Your task to perform on an android device: Open the Outlook App, Delete an event titled as Meeting with Leads, QAs and Manager on August 9, 2023, from 2:30 p.m. to 3:00 p.m.
Image 0: 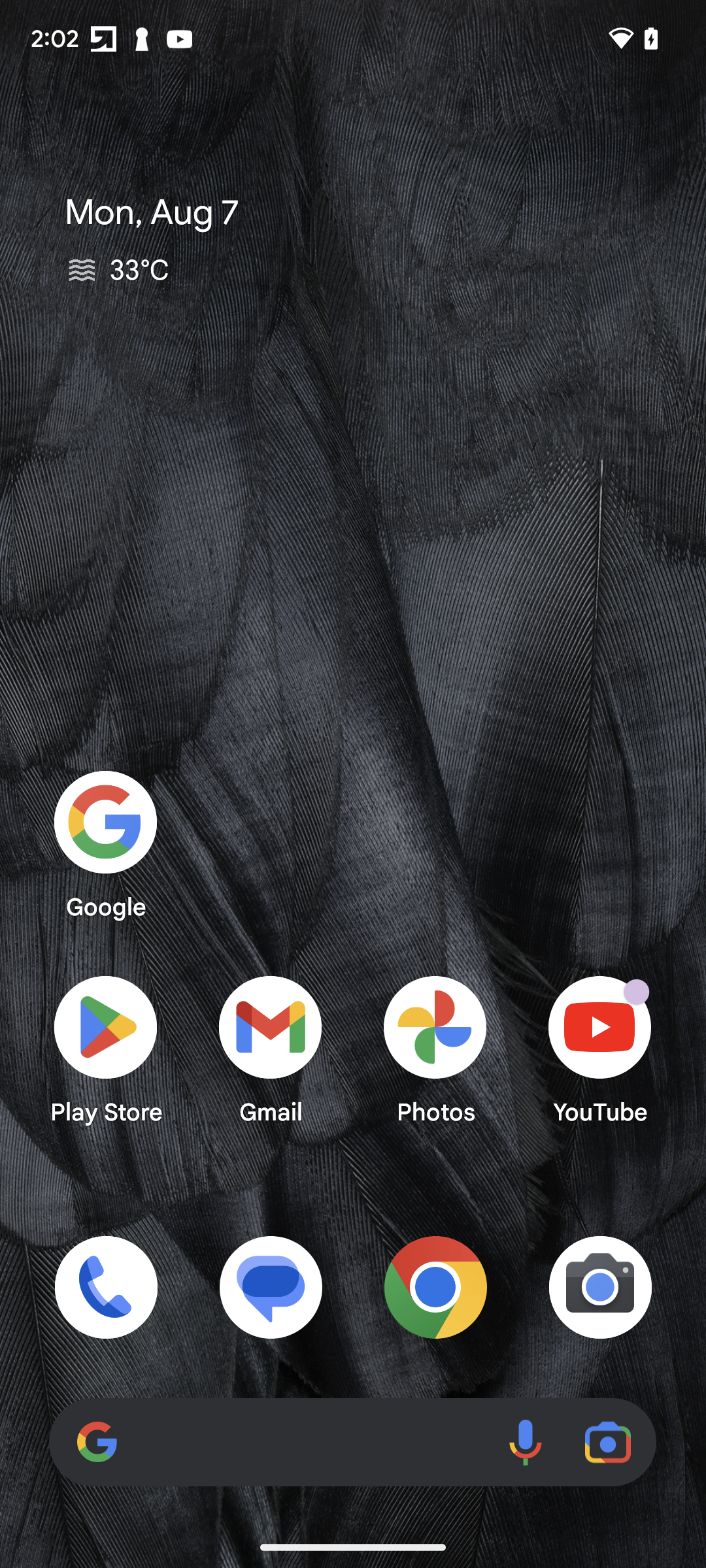
Open the Outlook App
Step 0: open app "Outlook"
Image 1: 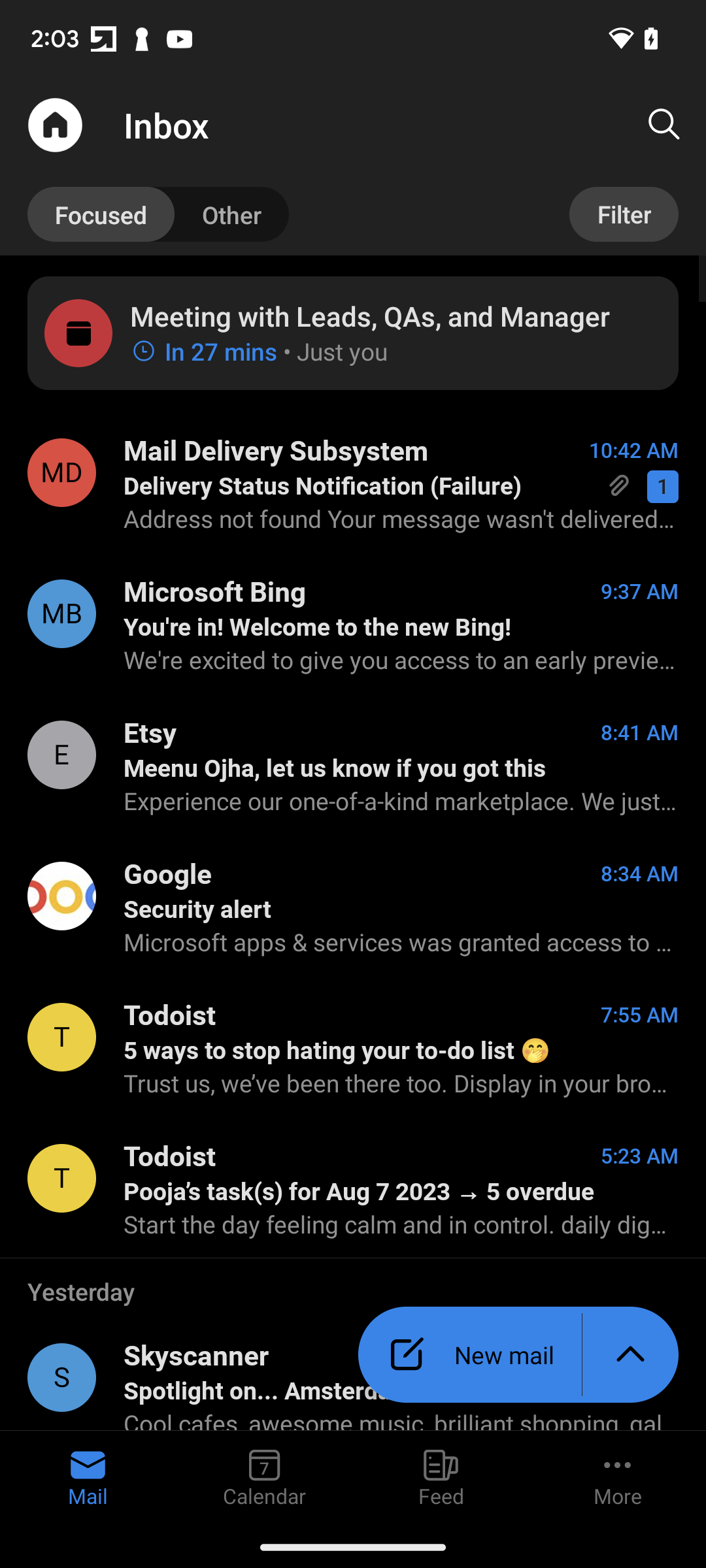
Click on the Calendar Icon 
Step 1: click (265, 1478)
Image 3: 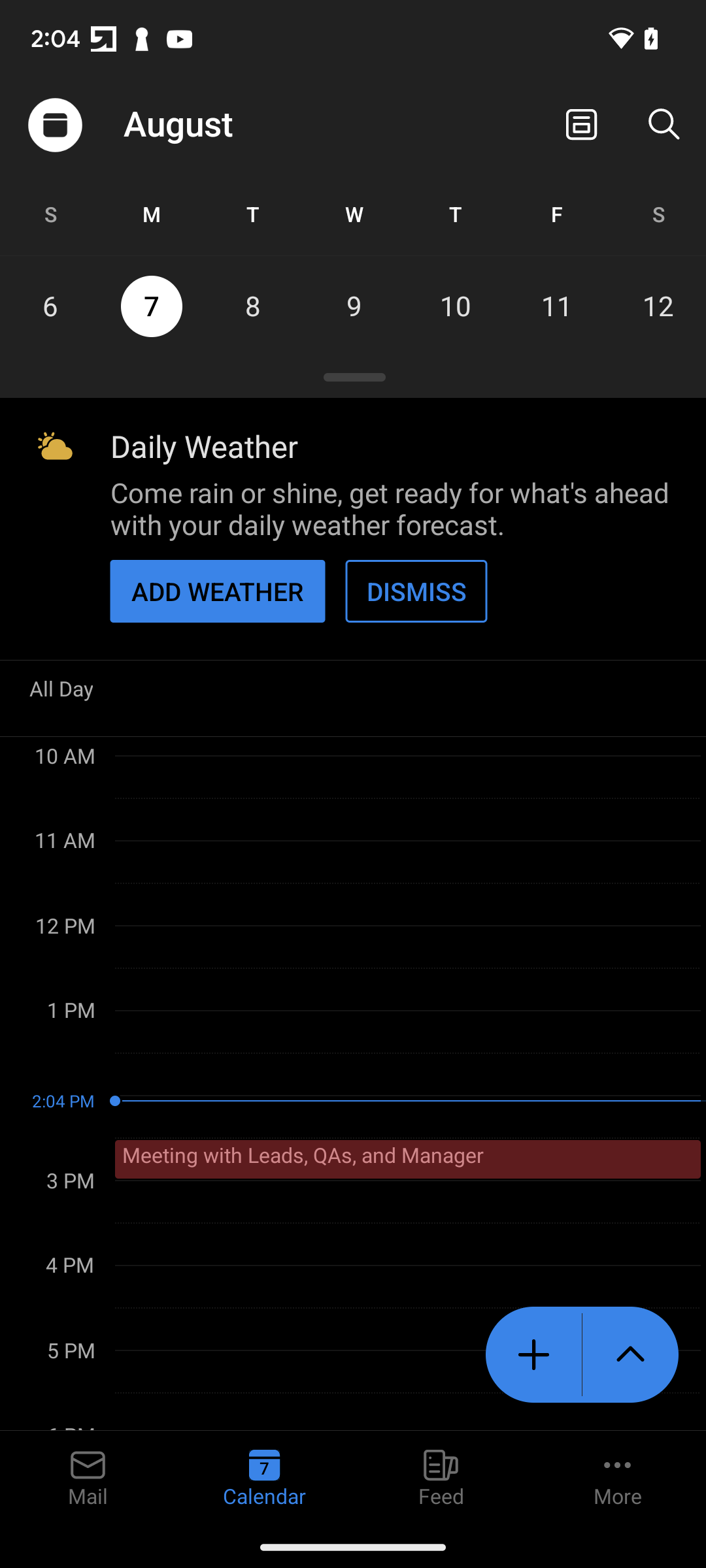
Click on the Meeting with Leads, QAs and Manager on August 9, 2023, from 2:30 p.m. to 3:00 p.m.
Step 3: click (303, 1156)
Image 4: 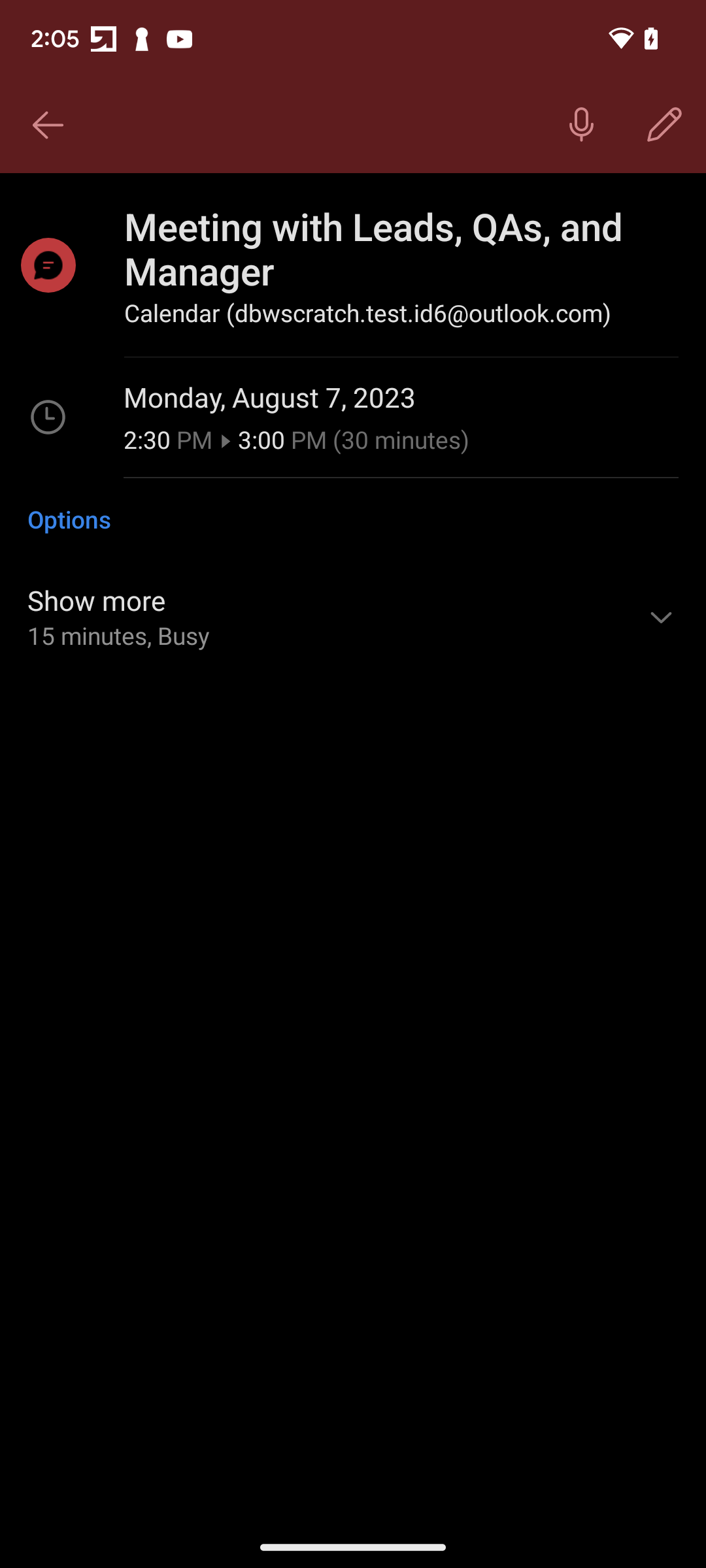
Click on the First Option 
Step 4: click (401, 248)
Image 5: 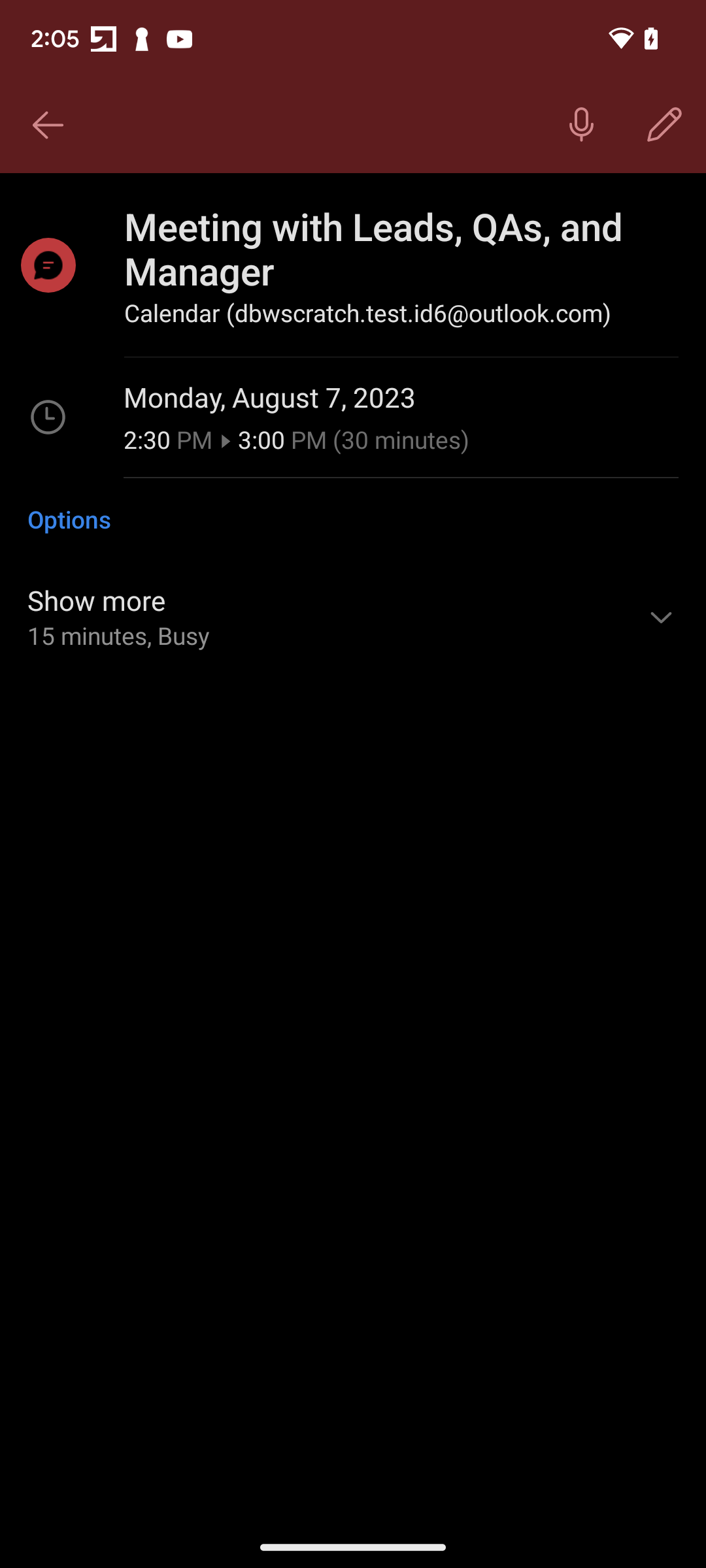
Click on the Edit Icon 
Step 5: click (664, 125)
Image 6: 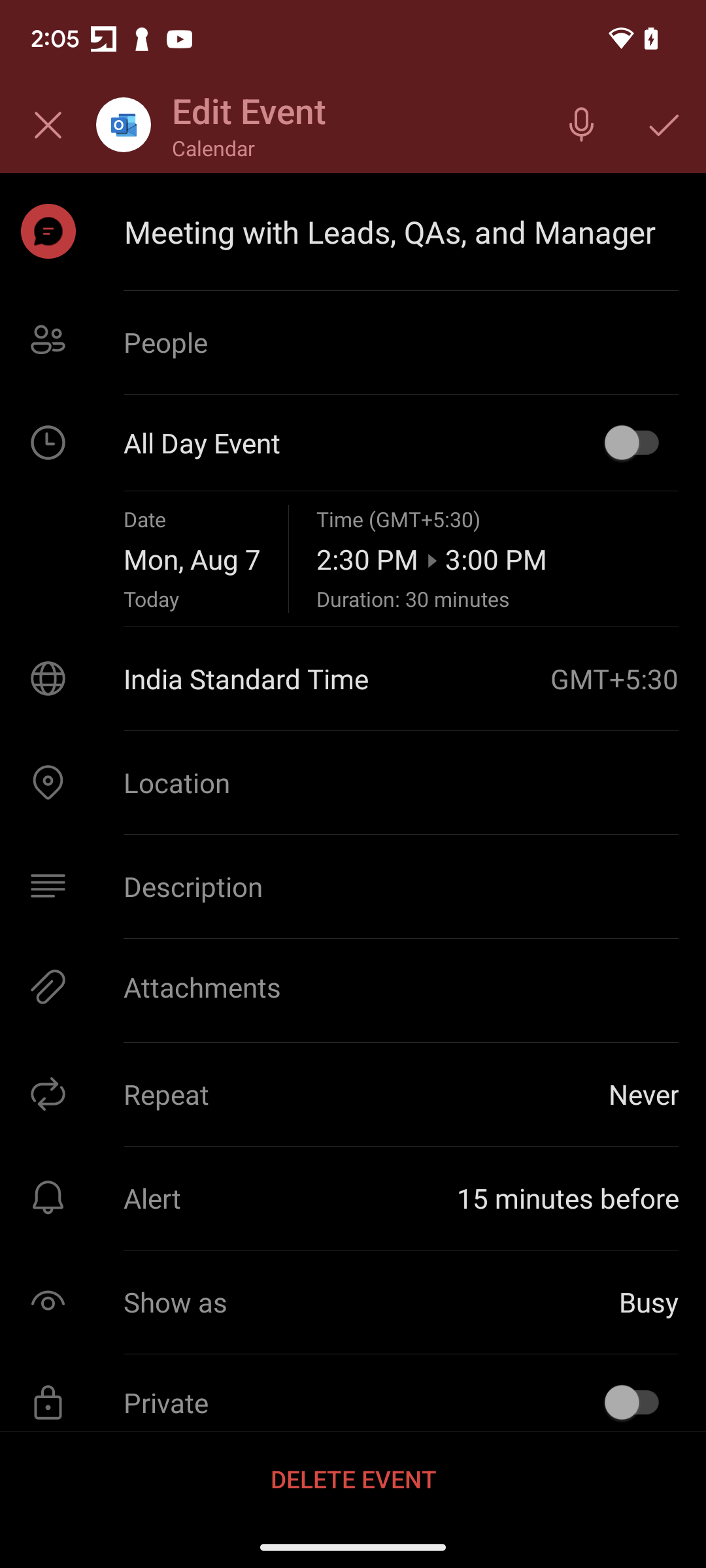
Click on the Delete Event Button in the Bottom of the screen 
Step 6: click (353, 1478)
Image 7: 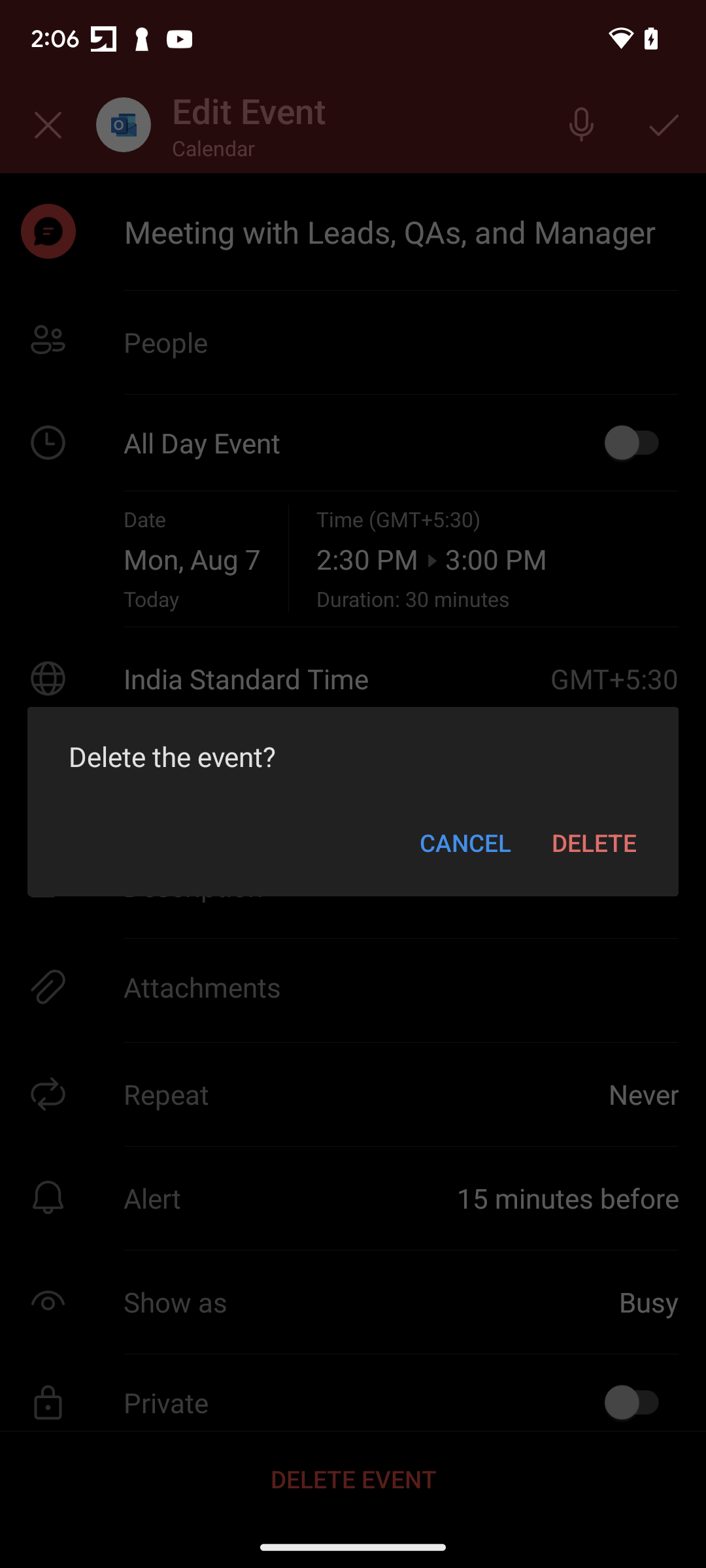
Select the Delete Option To Delete again to confirm 
Step 7: click (594, 843)